Your task to perform on an android device: I want to use the Google Keep app to share my grocery list with my son, Evan Kramer, on his email.
Image 0: 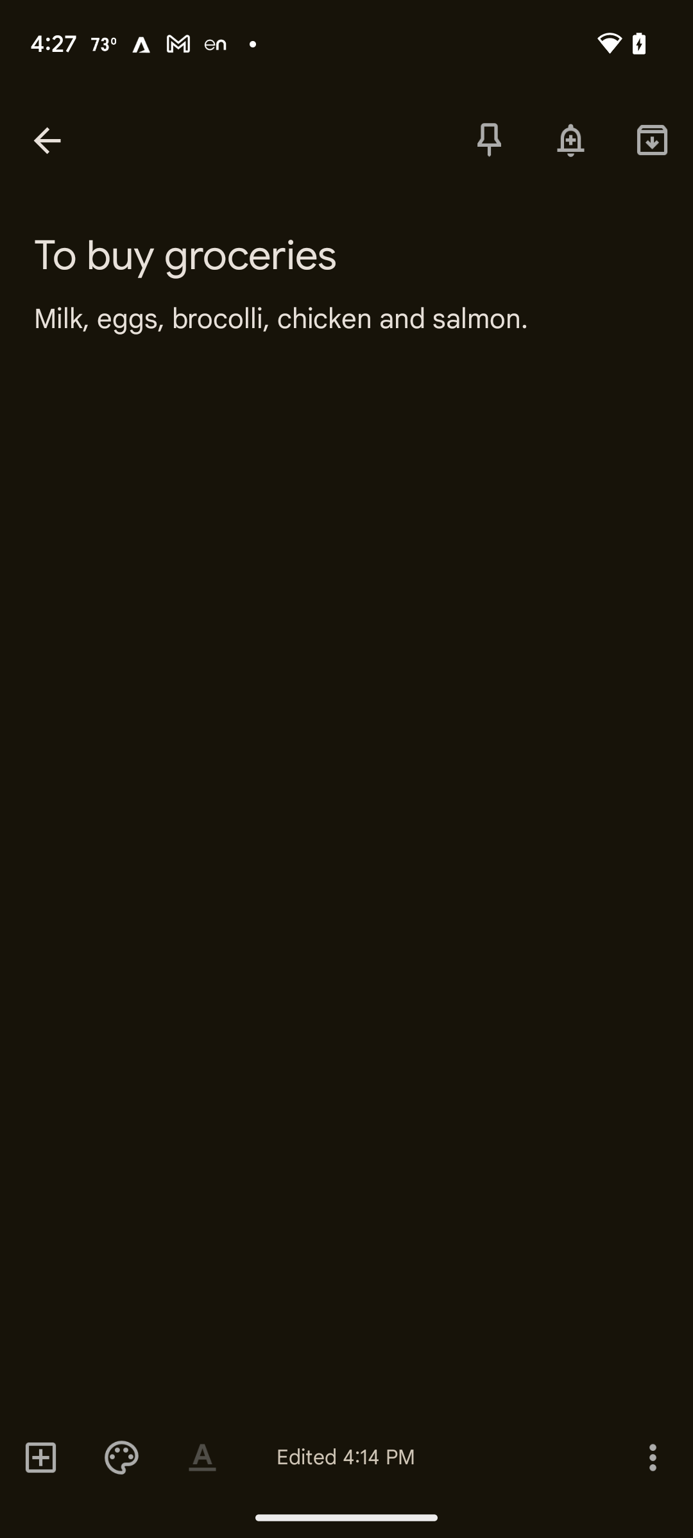
Click on the toggle button at the bottom
Step 0: click (652, 1457)
Image 1: 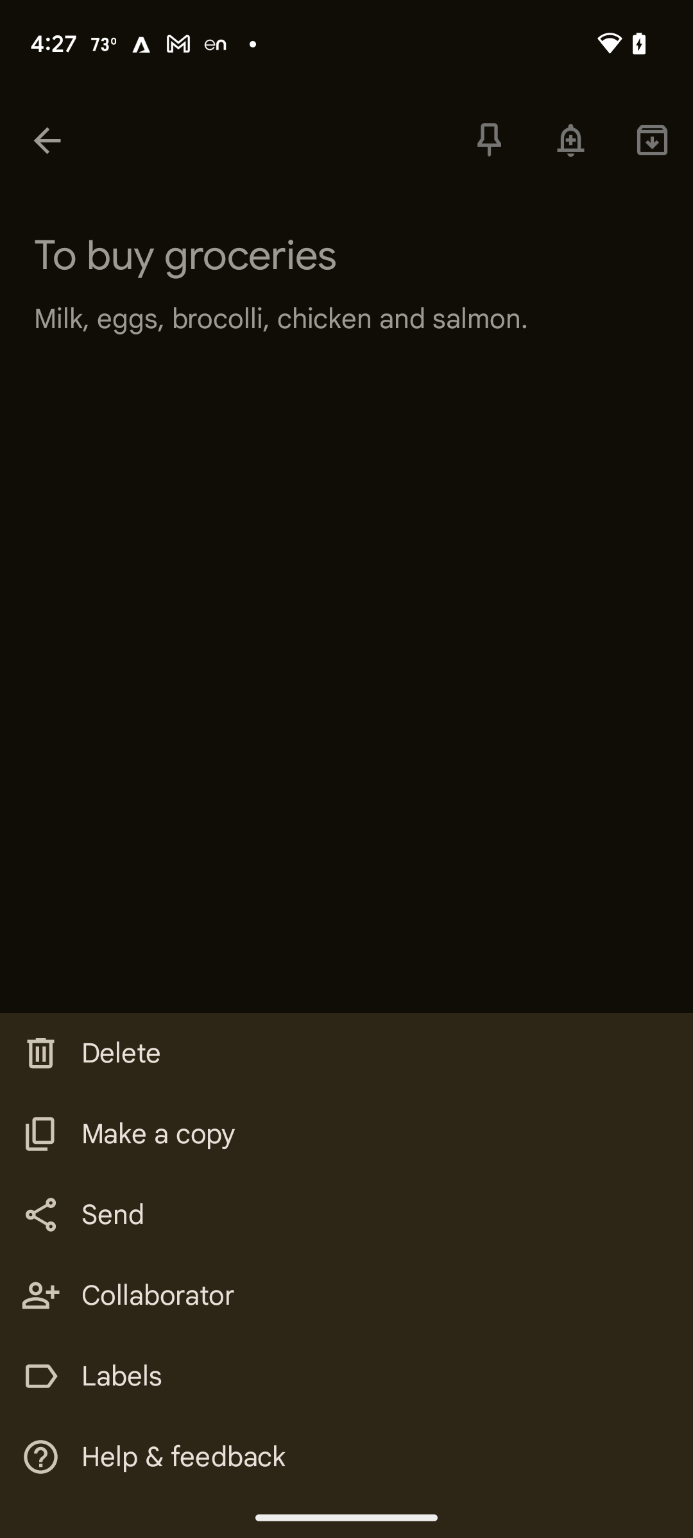
Click on send
Step 1: click (112, 1214)
Image 2: 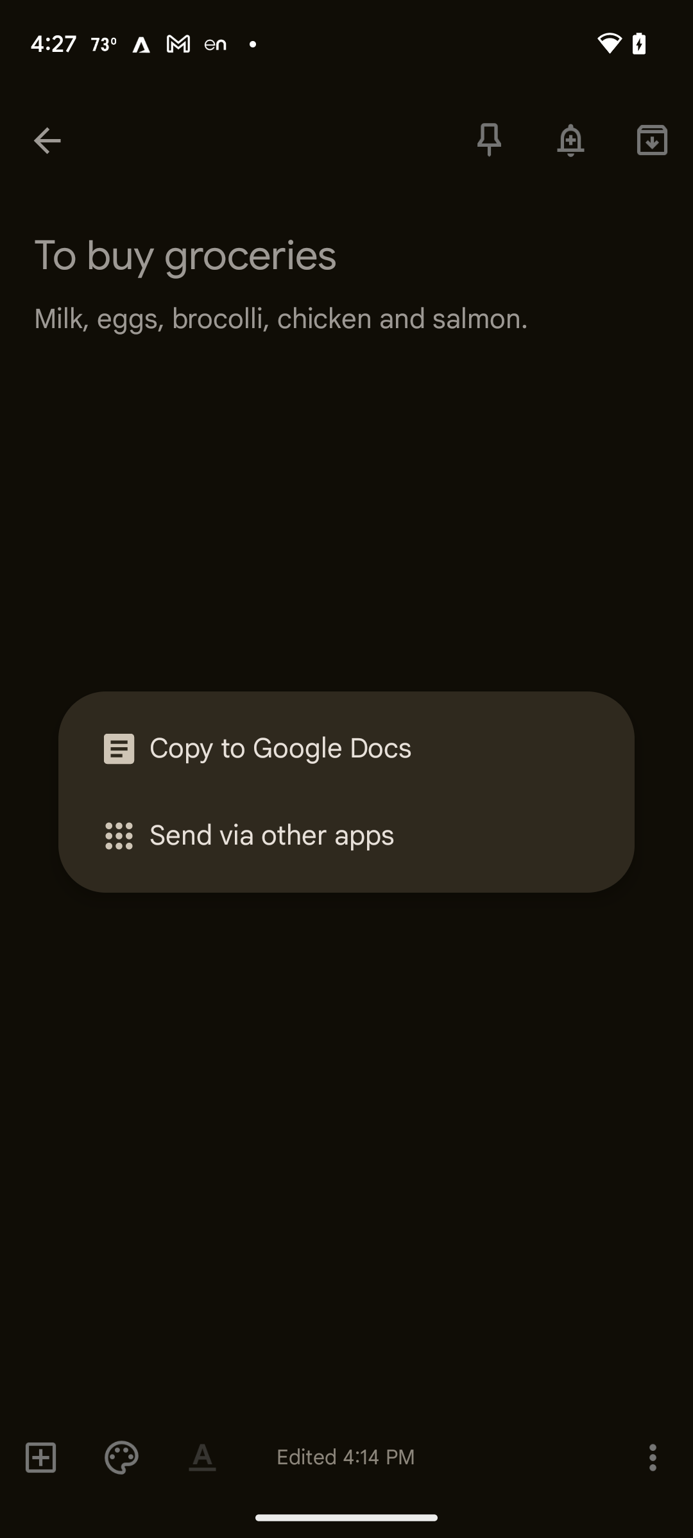
Click on send via other apps
Step 2: click (366, 836)
Image 3: 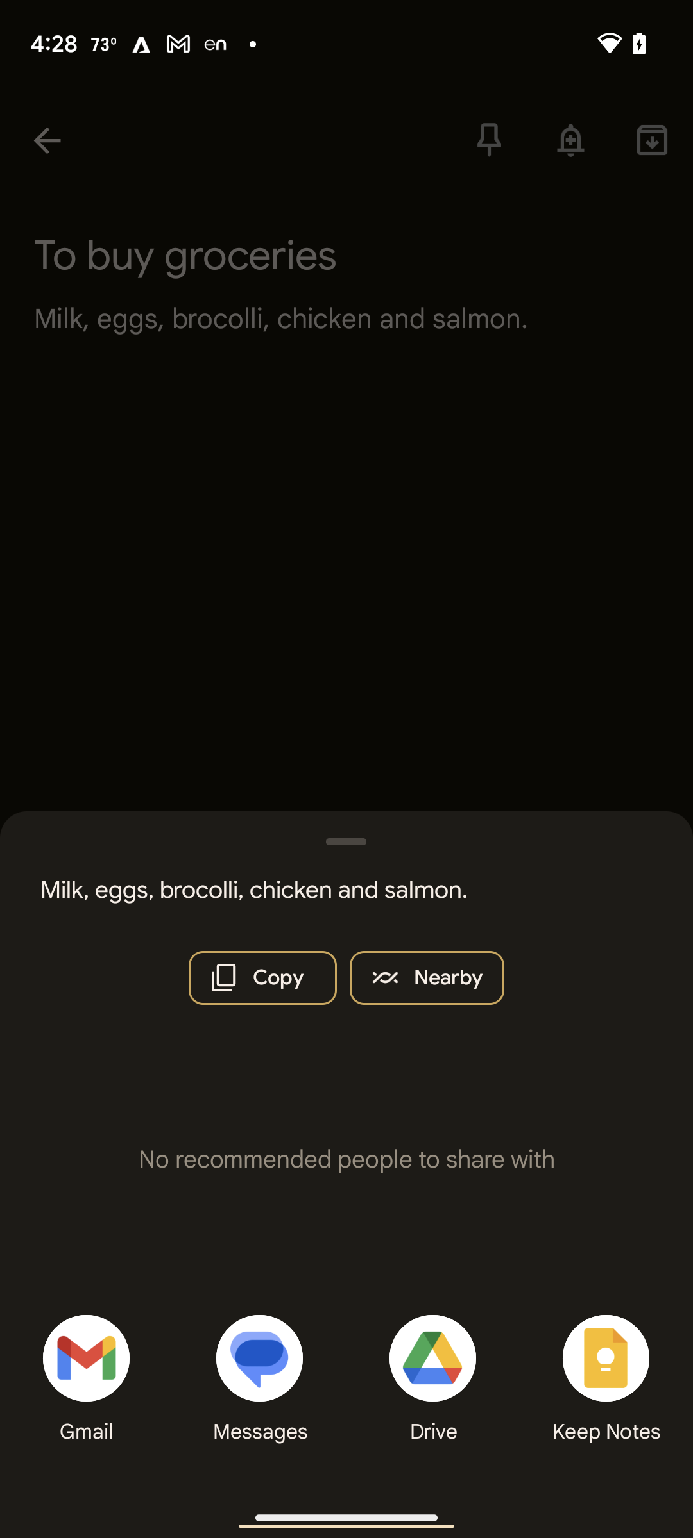
Click on gmail
Step 3: click (79, 1348)
Image 4: 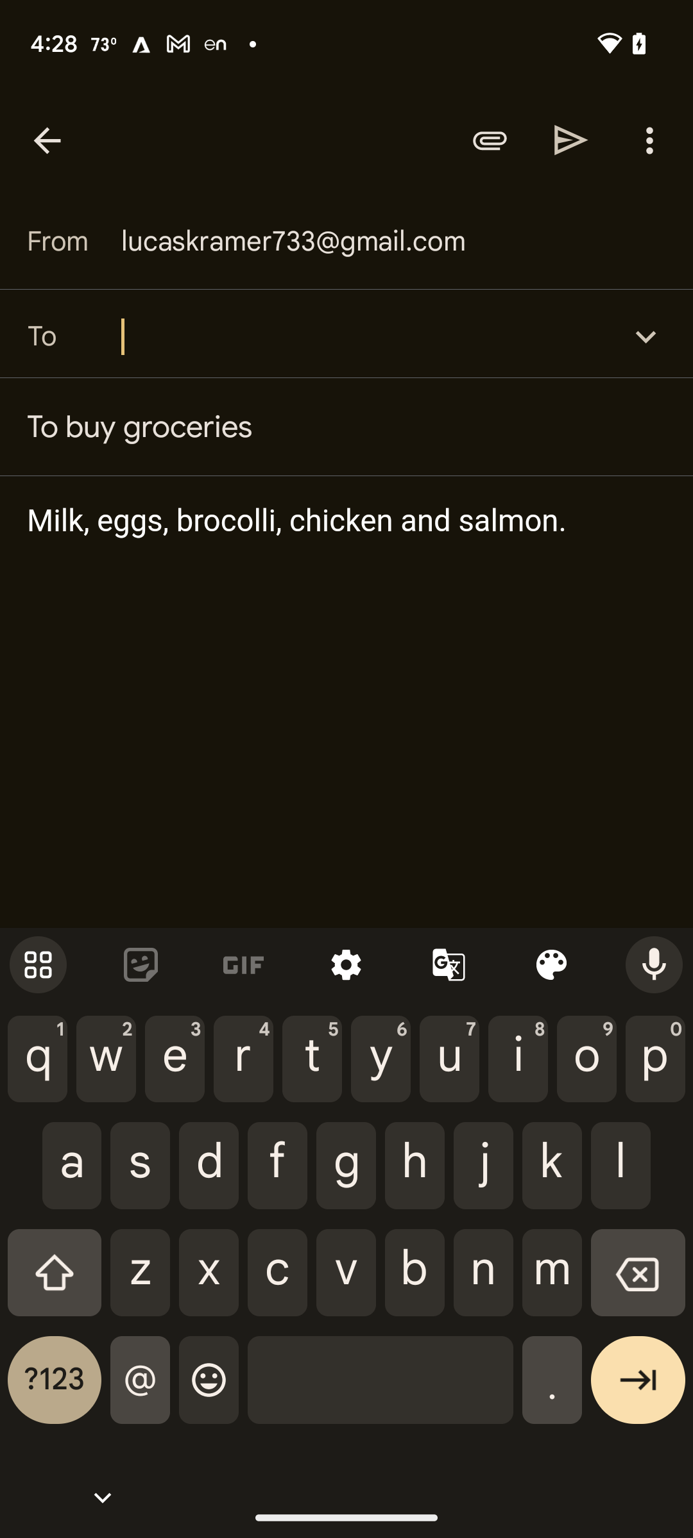
Type evankramer@gmail.com
Step 4: type "evankramer@gmail.com"
Image 5: 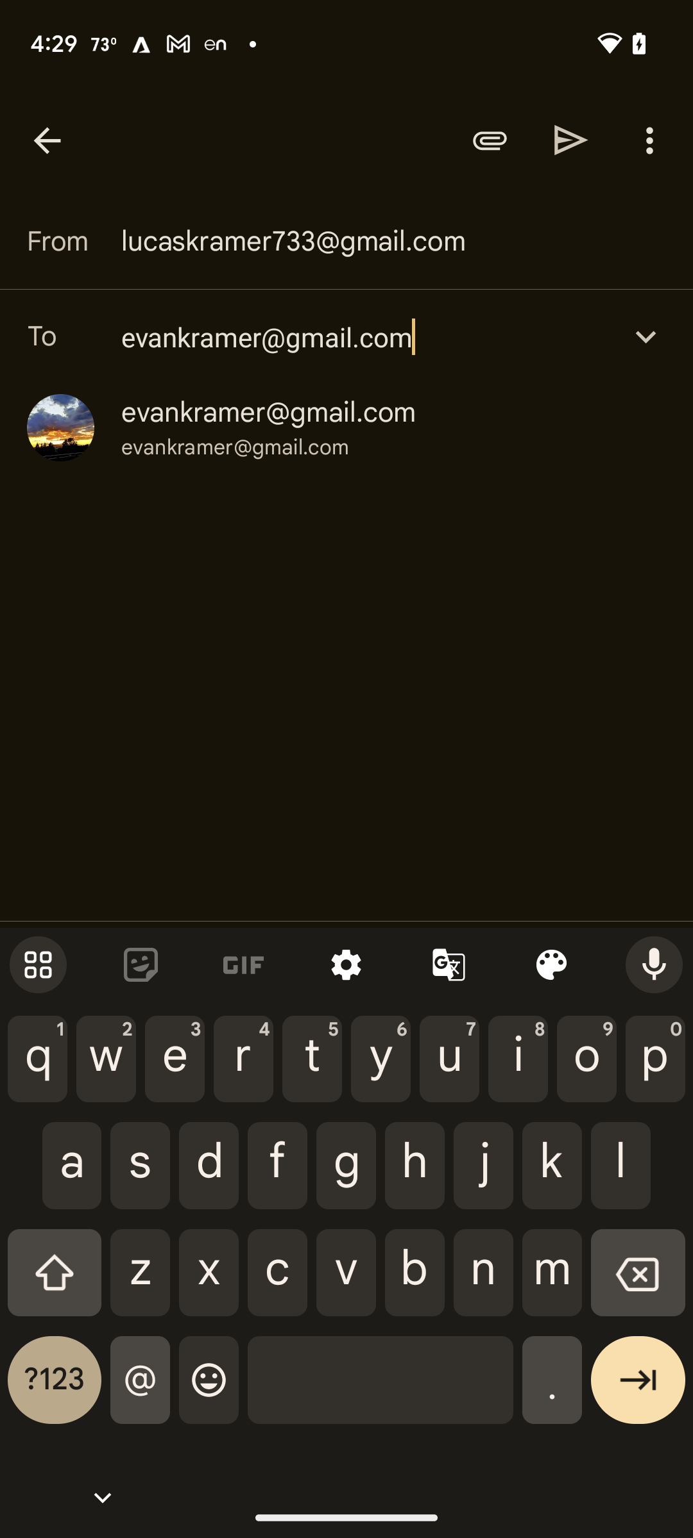
Select evan kramer
Step 5: click (268, 412)
Image 6: 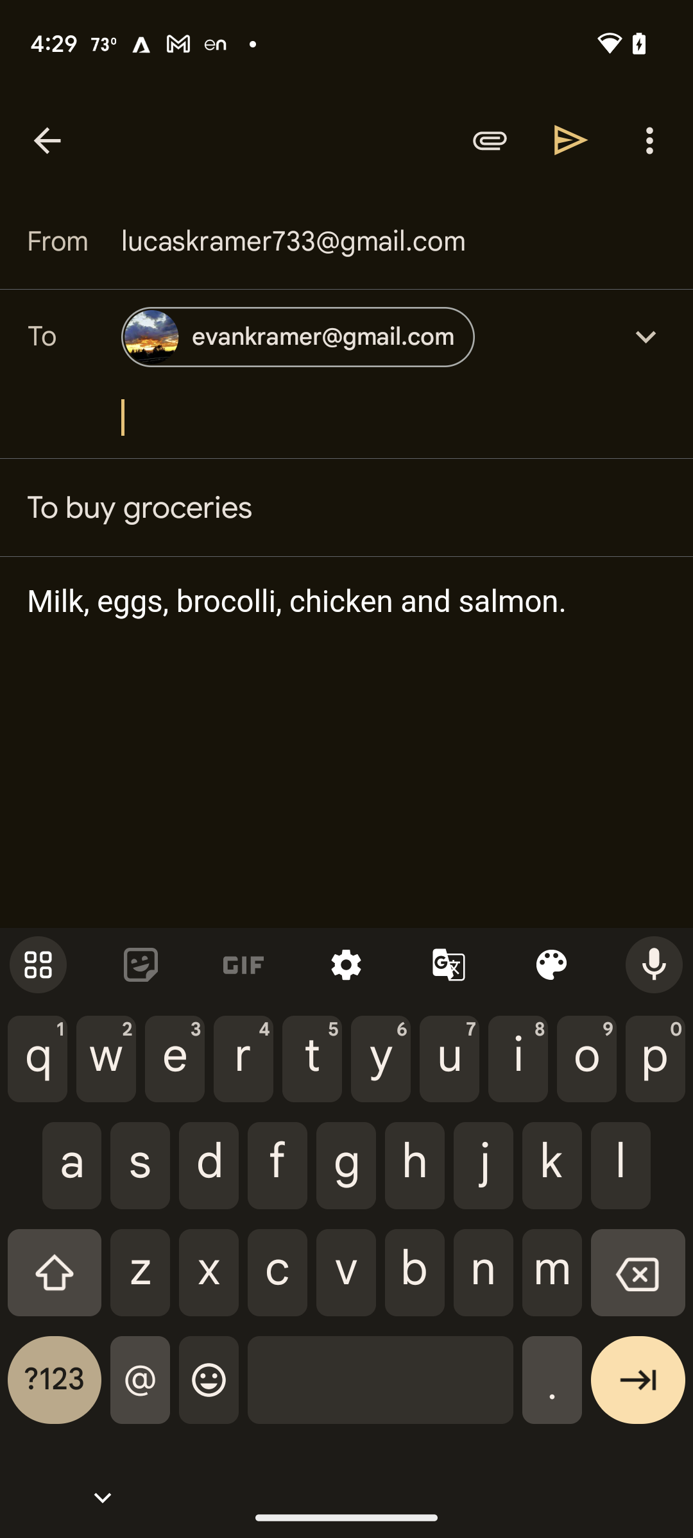
Click on sent
Step 6: click (571, 140)